Your task to perform on an android device: Please mark as read the email from Cerebra Research.
Image 0: 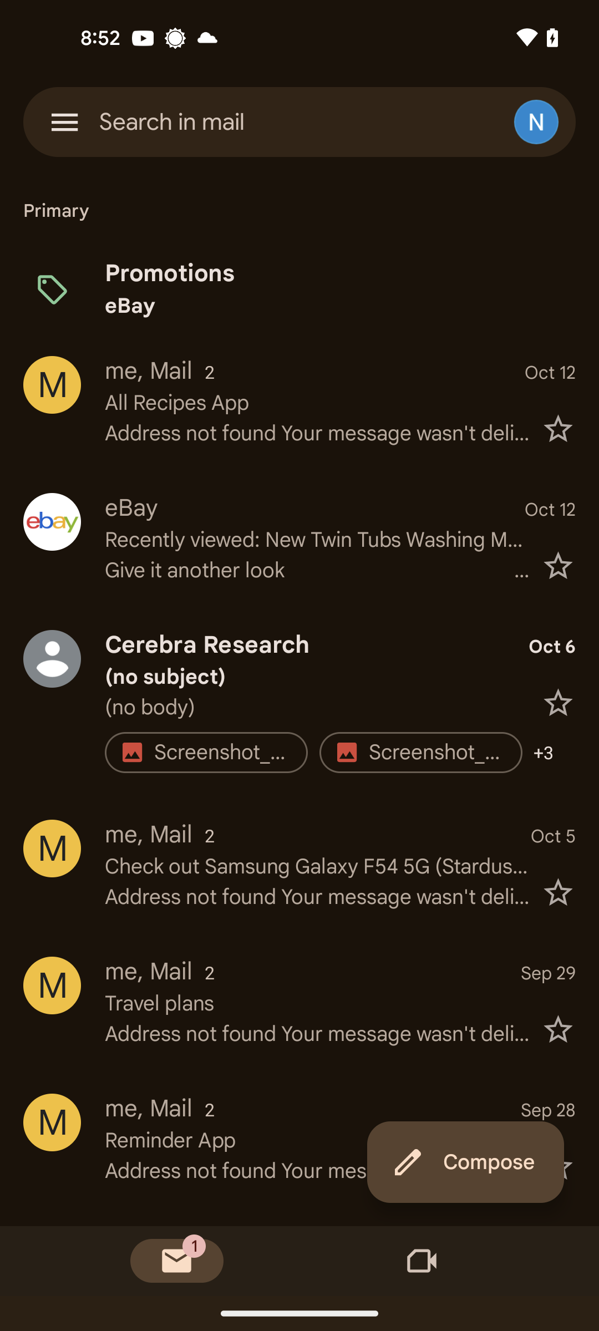
Tap on the profile icon of cerebra research
Step 0: click (299, 702)
Image 1: 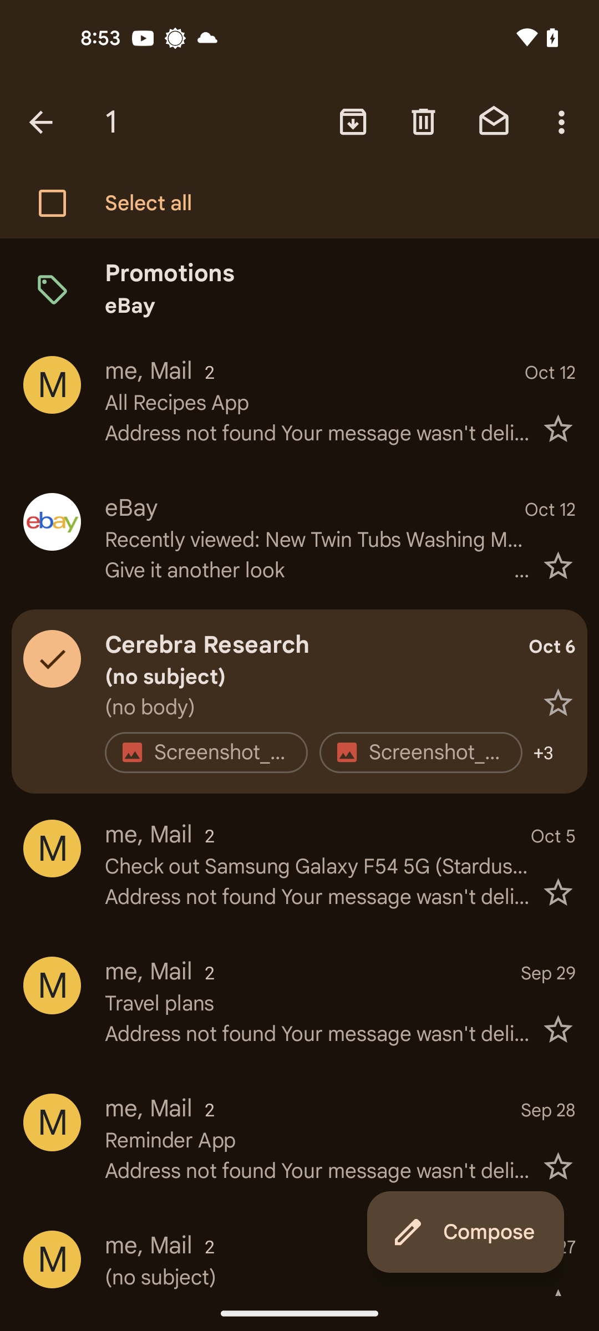
Tap on the email box icon at the top of the screen
Step 1: click (494, 121)